Your task to perform on an android device: I want to view my cart so that I can buy oats later.
Image 0: 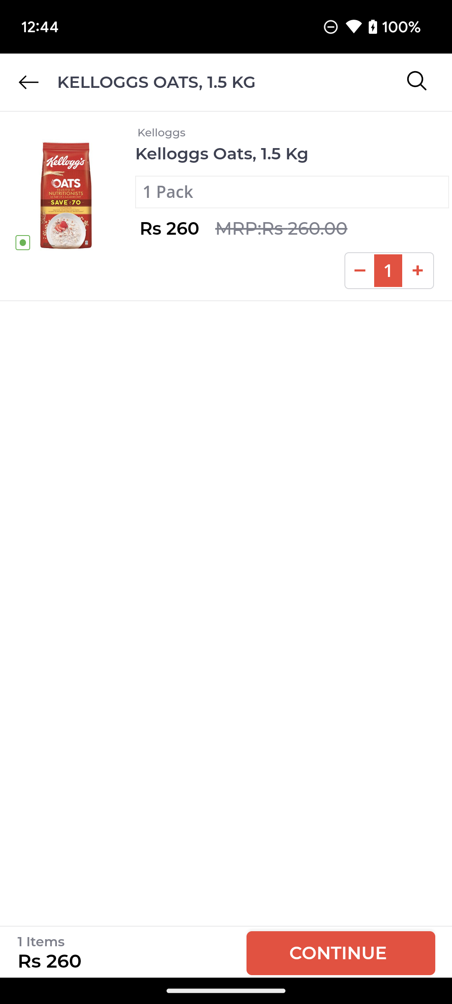
Click on the CONTINUE option on the bottom of the screen.
Step 0: click (341, 953)